Your task to perform on an android device: To add the title Office to the audio that has been captured, rename the record in the recorder app to Office.
Image 1: 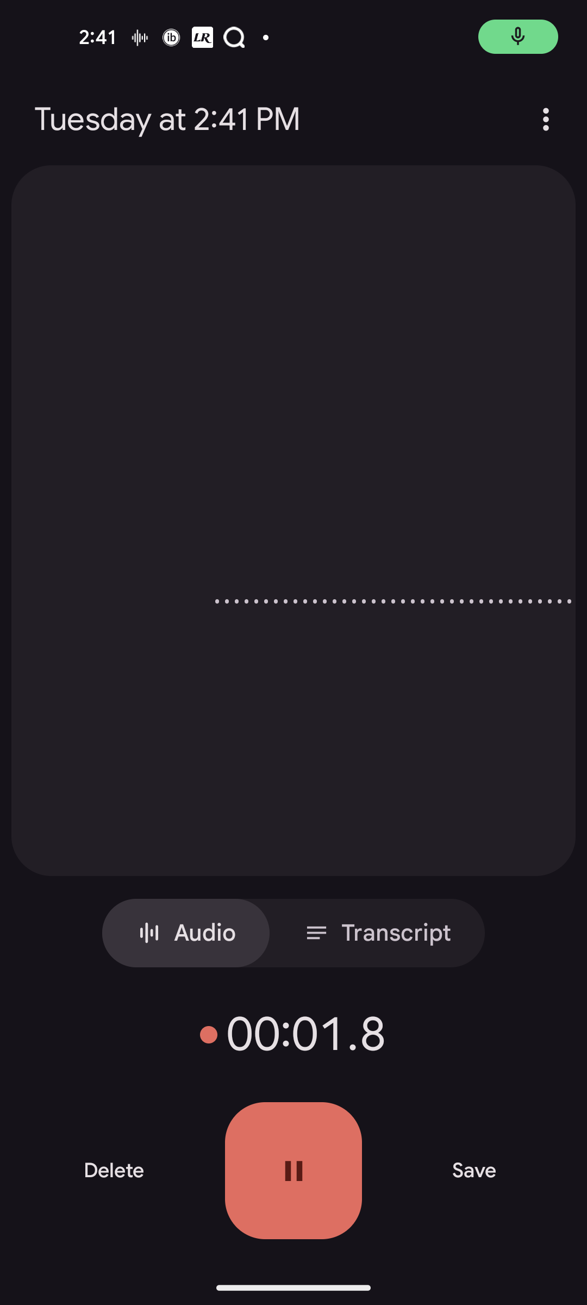
Click on the Pause button
Step 1: click (293, 1171)
Image 2: 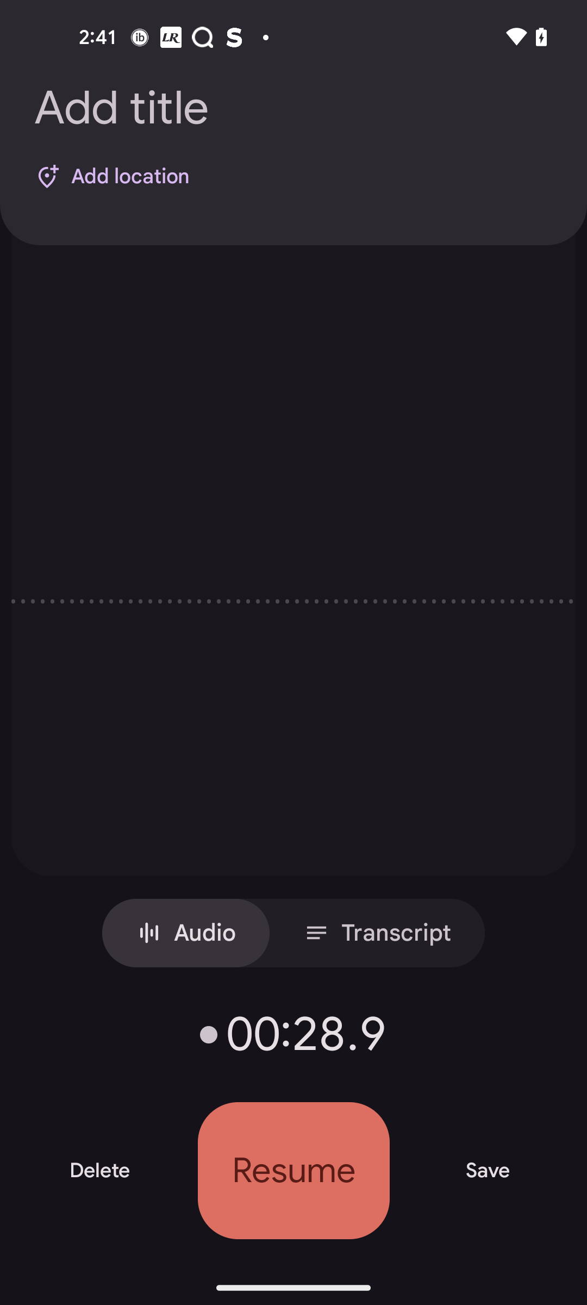
Click on the Add title at the top of the screen
Step 2: click (293, 108)
Image 4: 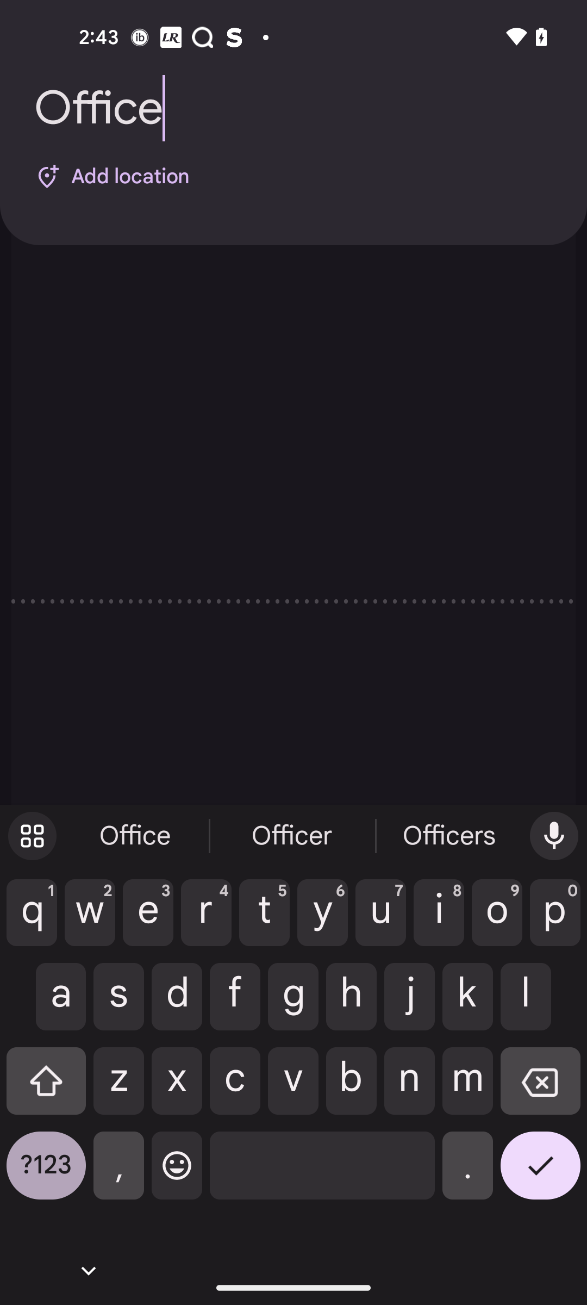
Click on tick icon at the bottom right corner of the screen
Step 4: click (540, 1173)
Image 5: 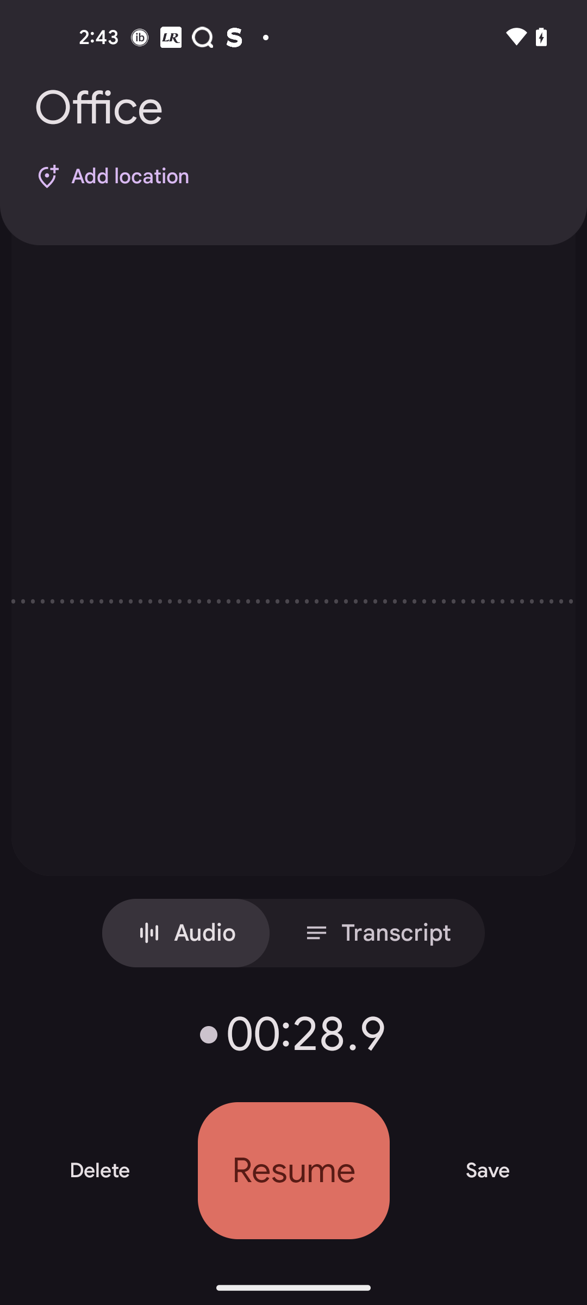
Click on the Save button at the bottom right corner of the screen
Step 5: click (488, 1171)